Your task to perform on an android device: I want to create a playlist of my favorite Martin Garrix's songs on the Spotify app and name it Favorites of Martin Garrix.
Image 0: 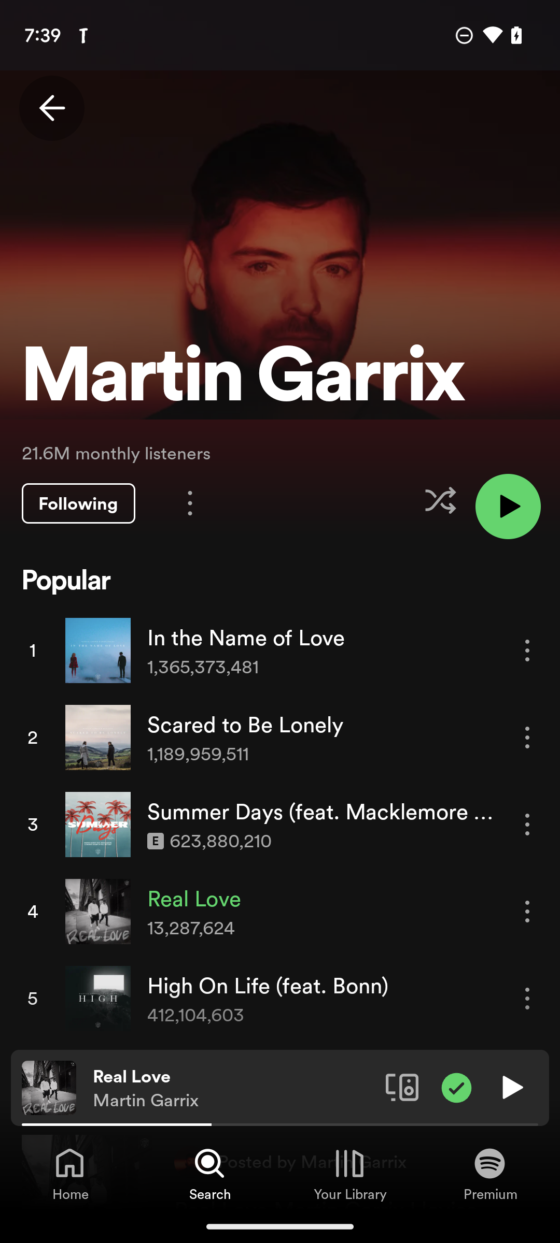
Click on the Your Library option.
Step 0: click (349, 1164)
Image 1: 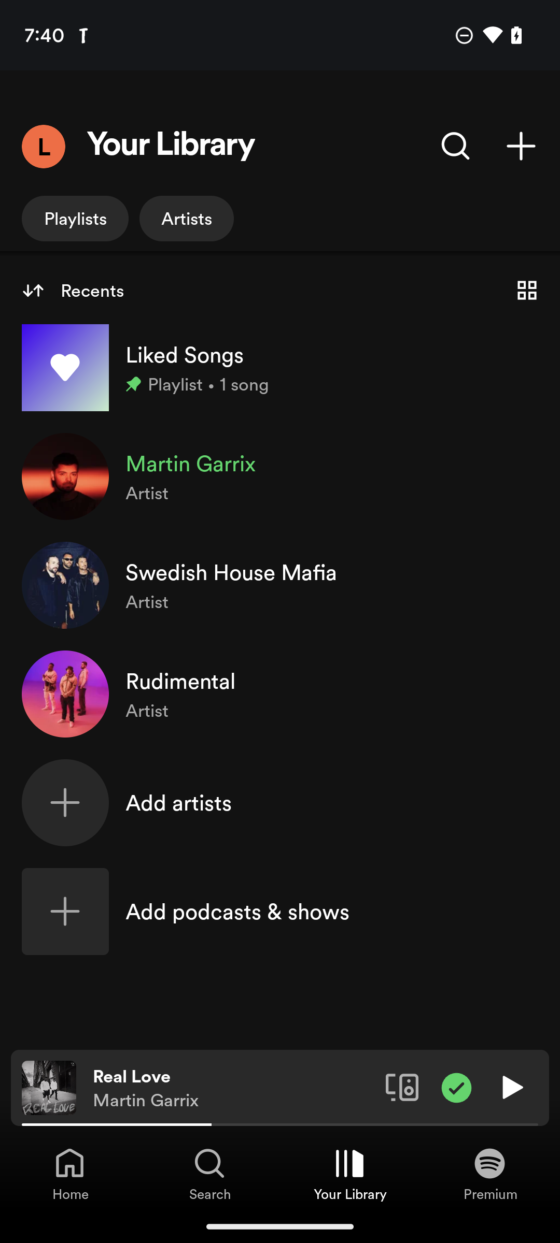
Click on the + sign on top of the screen.
Step 1: click (521, 146)
Image 2: 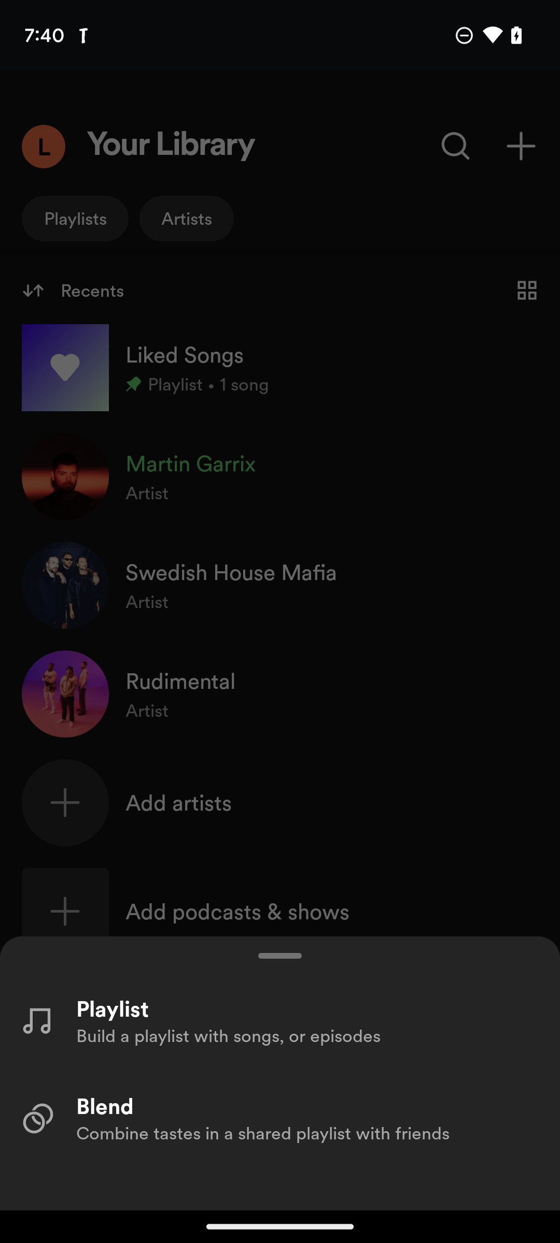
Click on Playlist option.
Step 2: click (280, 1021)
Image 3: 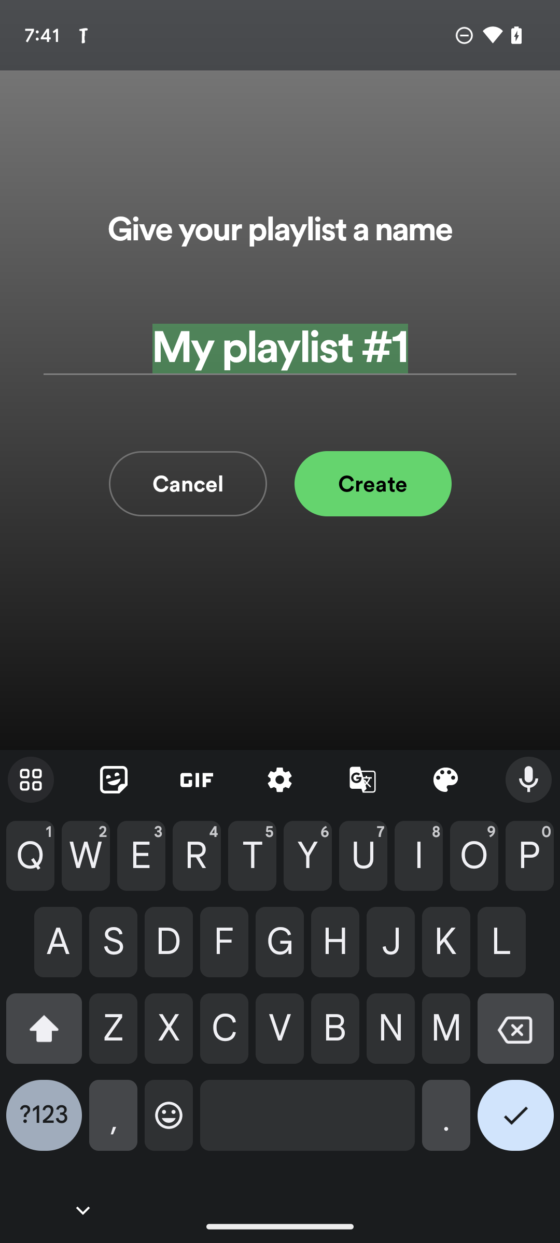
Enter Favorites of Martin Garrix
Step 3: type "Favorites of Martin Garrix"
Image 4: 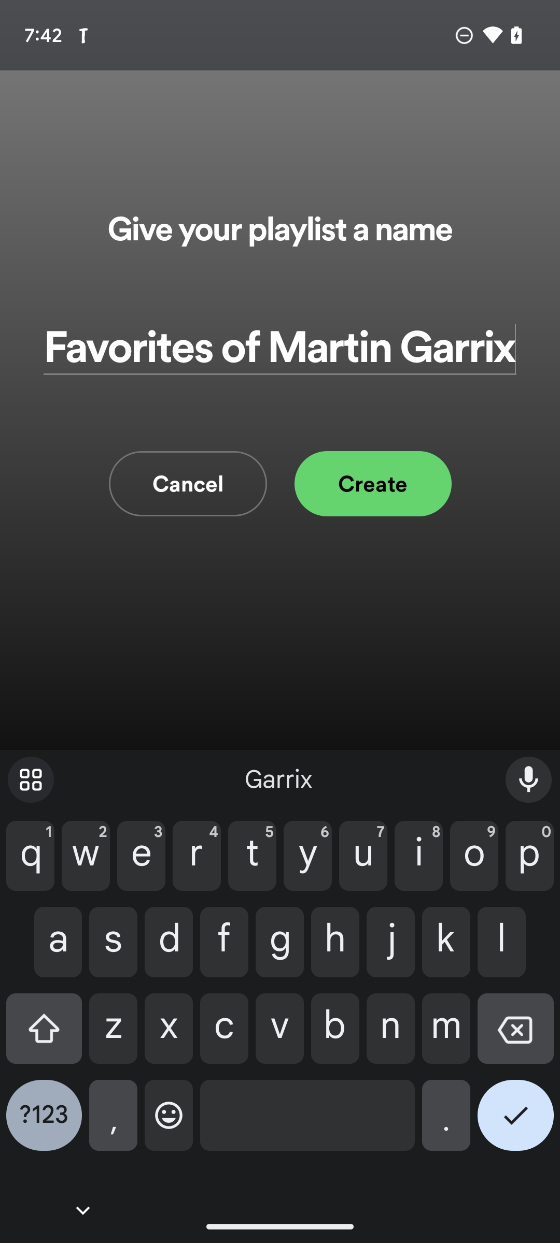
Click on the Create button.
Step 4: click (332, 493)
Image 5: 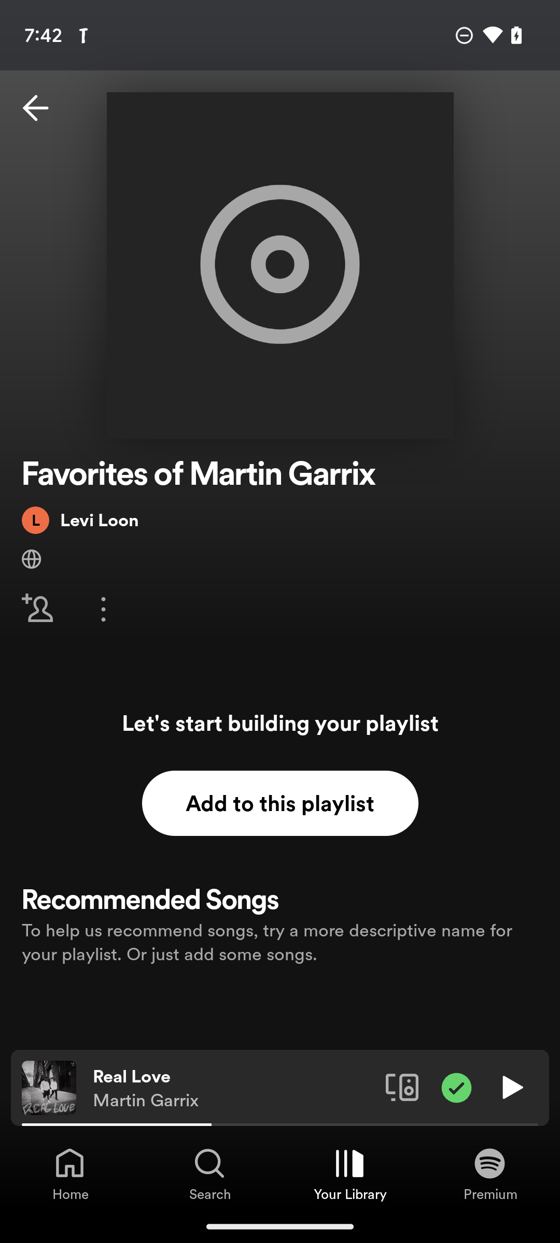
Click on the search button.
Step 5: click (209, 1164)
Image 6: 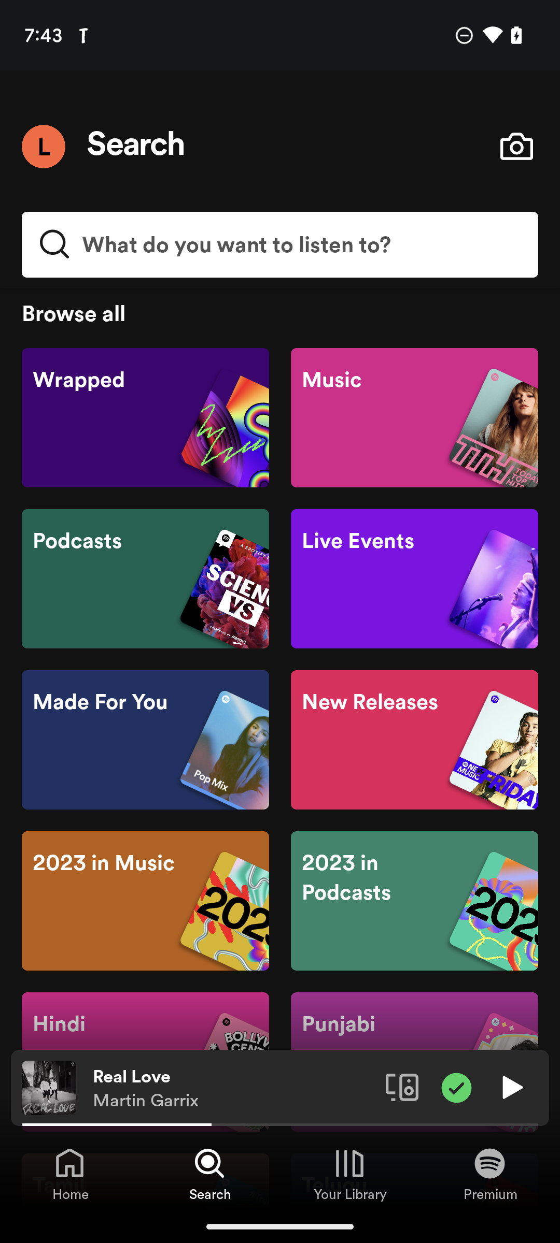
Click on the search bar on top of the screen.
Step 6: click (279, 244)
Image 7: 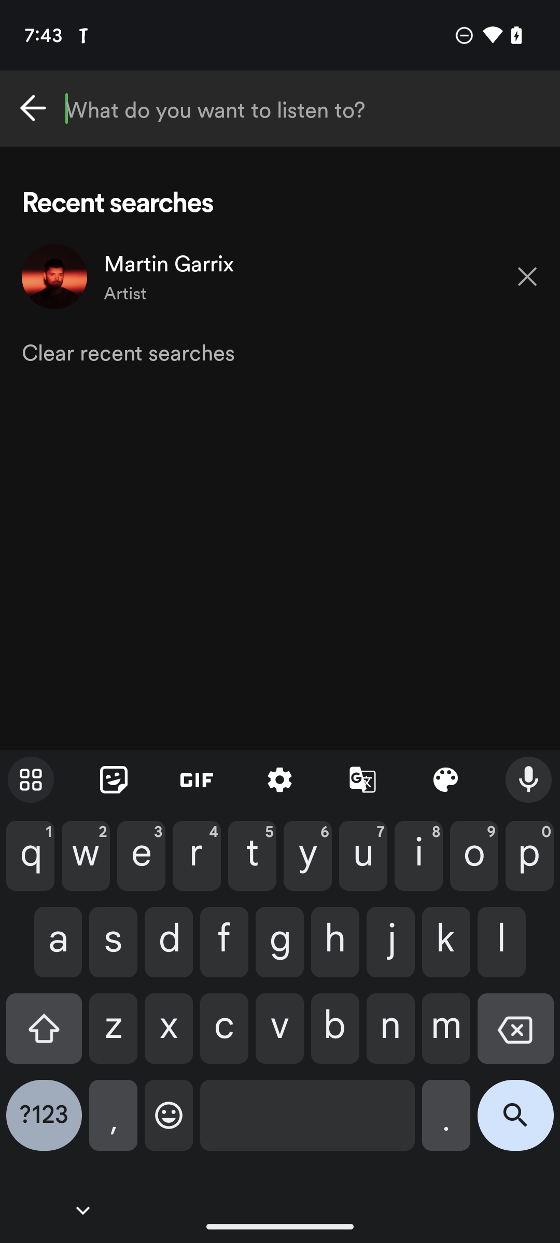
Click on Martin Garrix.
Step 7: click (299, 263)
Image 8: 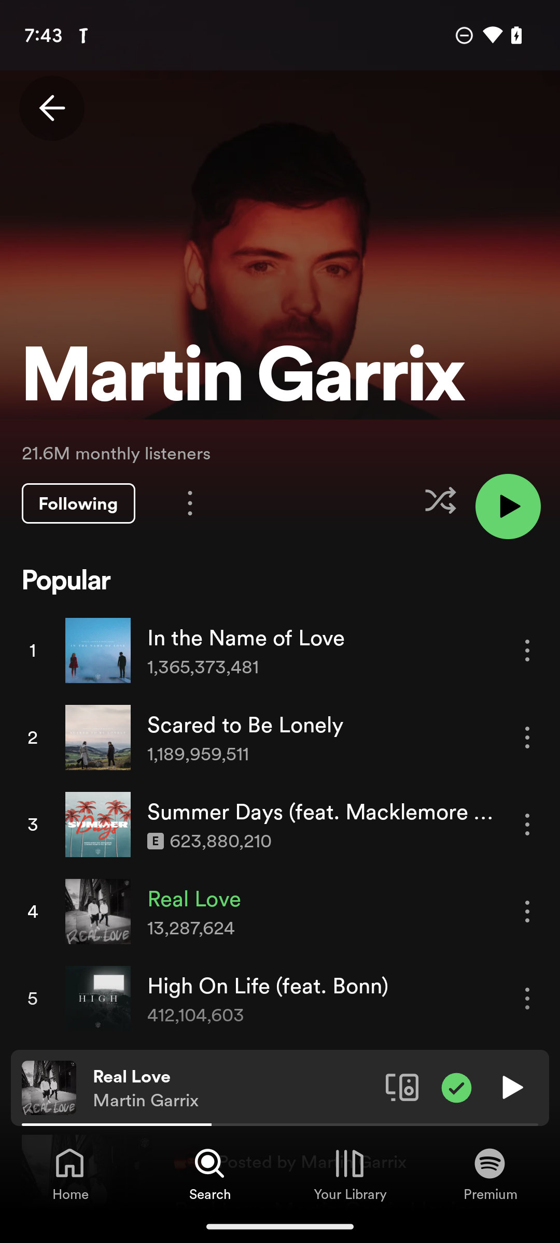
Click on three dot button in front of 1 song.
Step 8: click (527, 650)
Image 9: 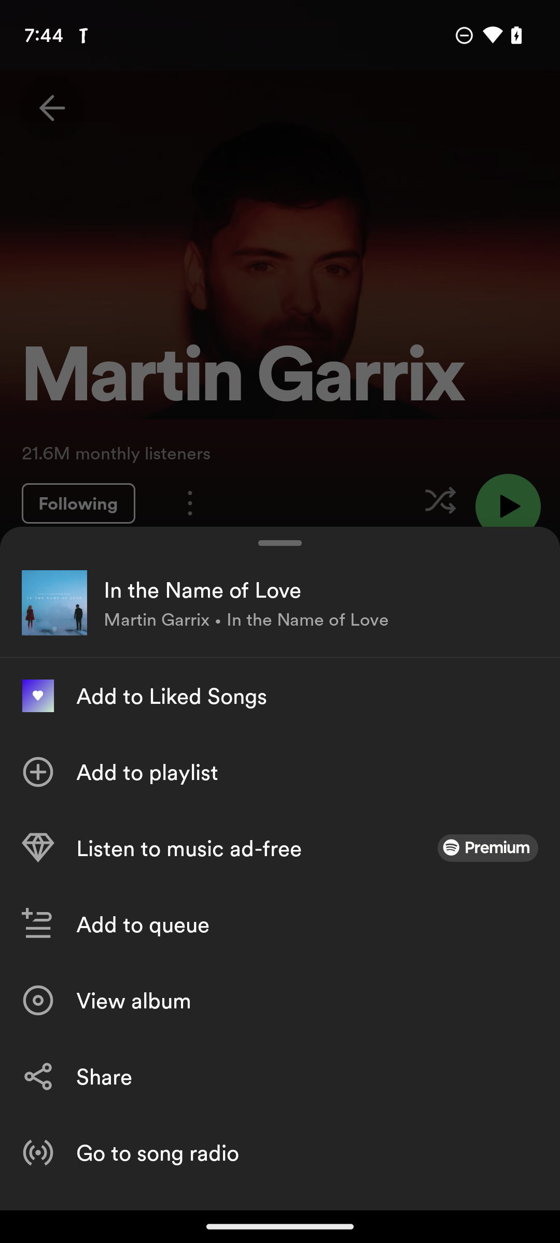
Click on Add to playlist.
Step 9: click (307, 772)
Image 10: 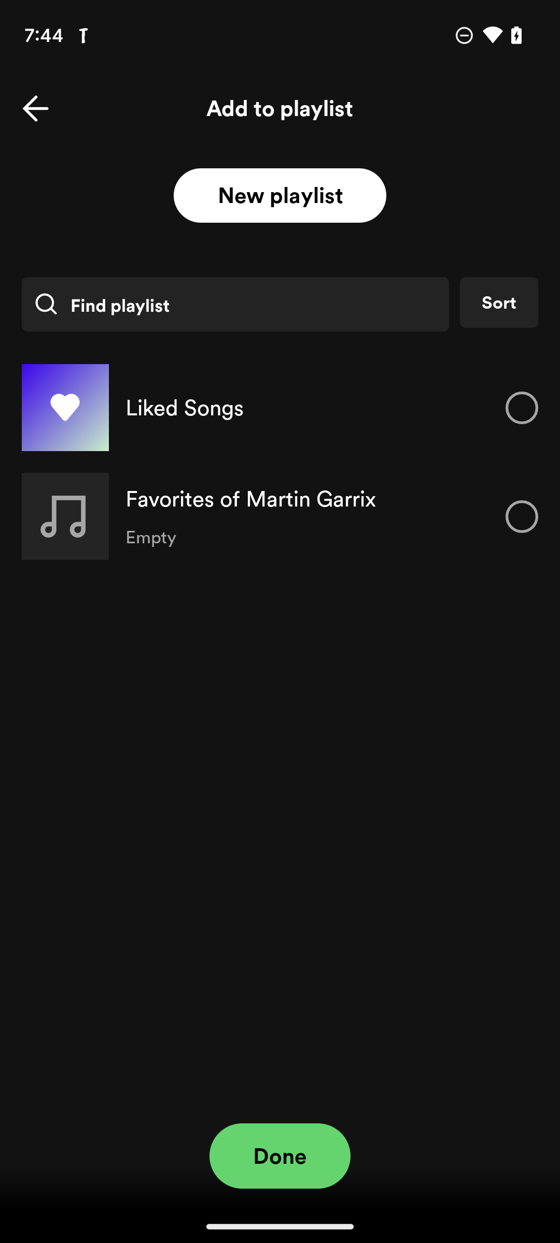
Click on second playlist.
Step 10: click (280, 516)
Image 11: 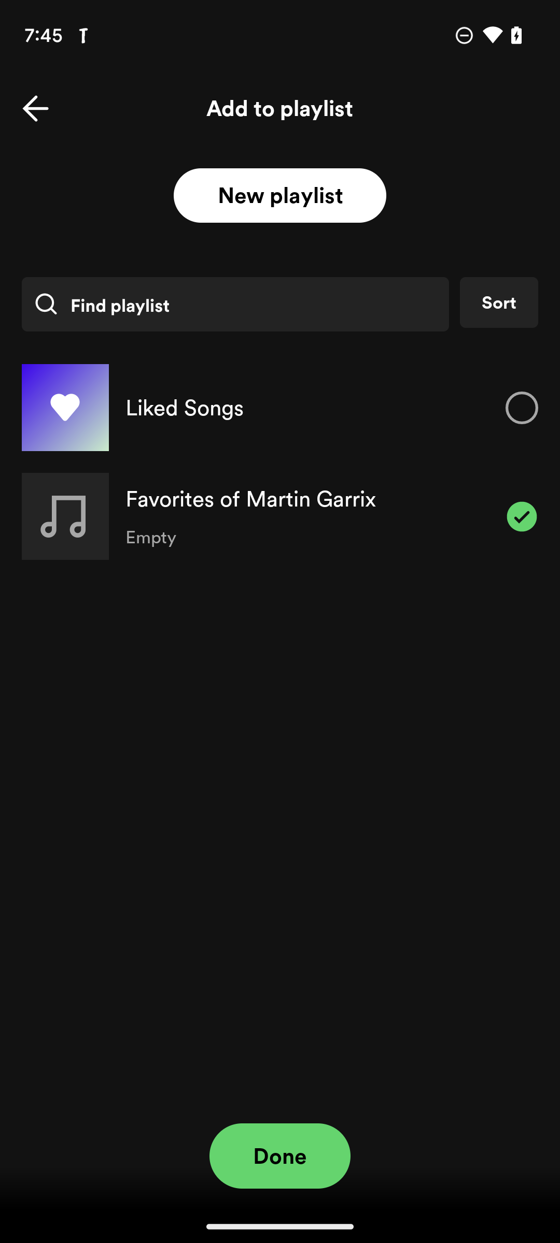
Click on Done button.
Step 11: click (279, 1156)
Image 12: 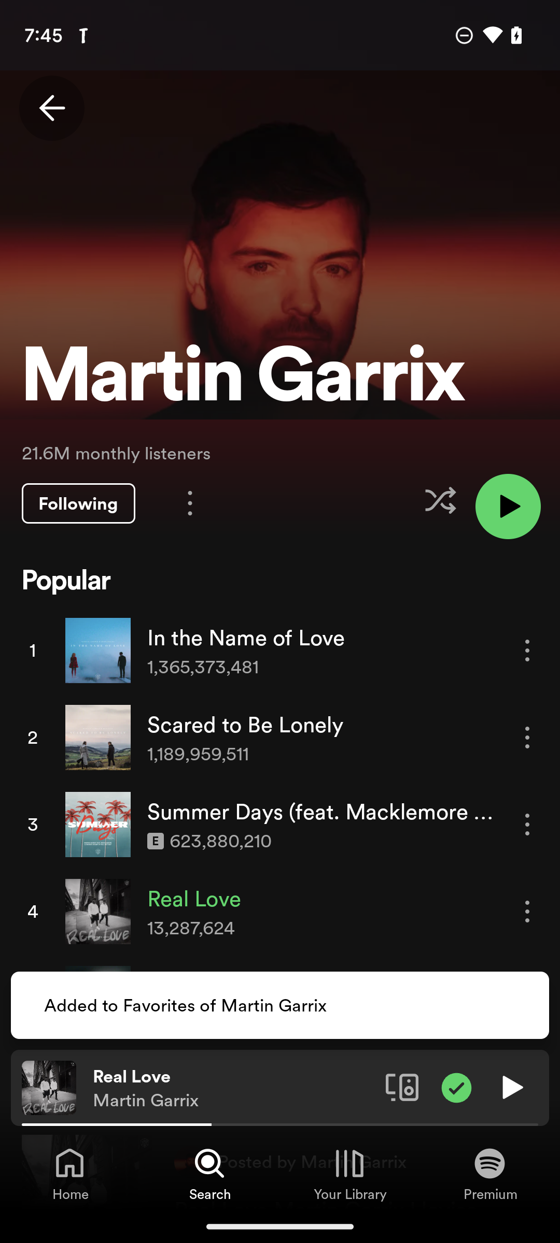
Click on three dot button in front of the 4th song.
Step 12: click (527, 912)
Image 13: 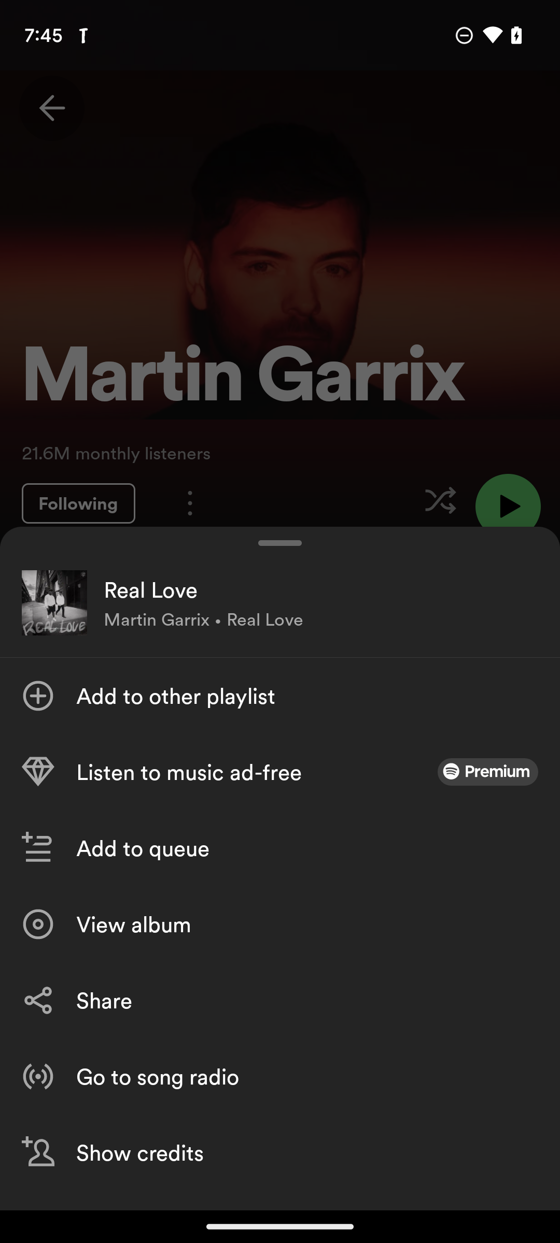
Click on Add to other playlist.
Step 13: click (307, 696)
Image 14: 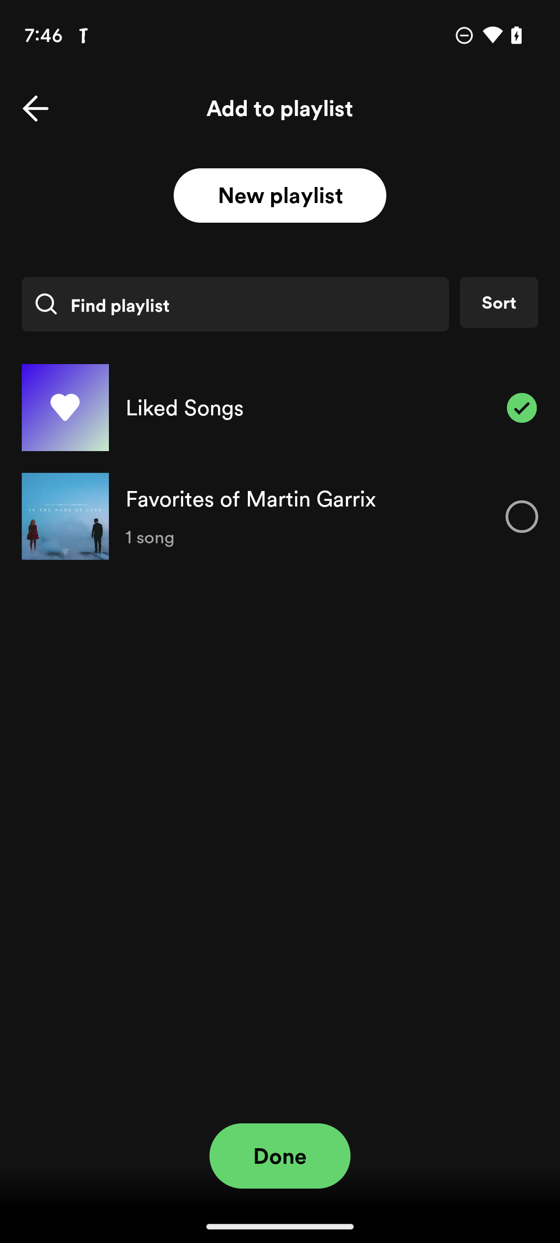
Click on 2nd playlist.
Step 14: click (280, 516)
Image 15: 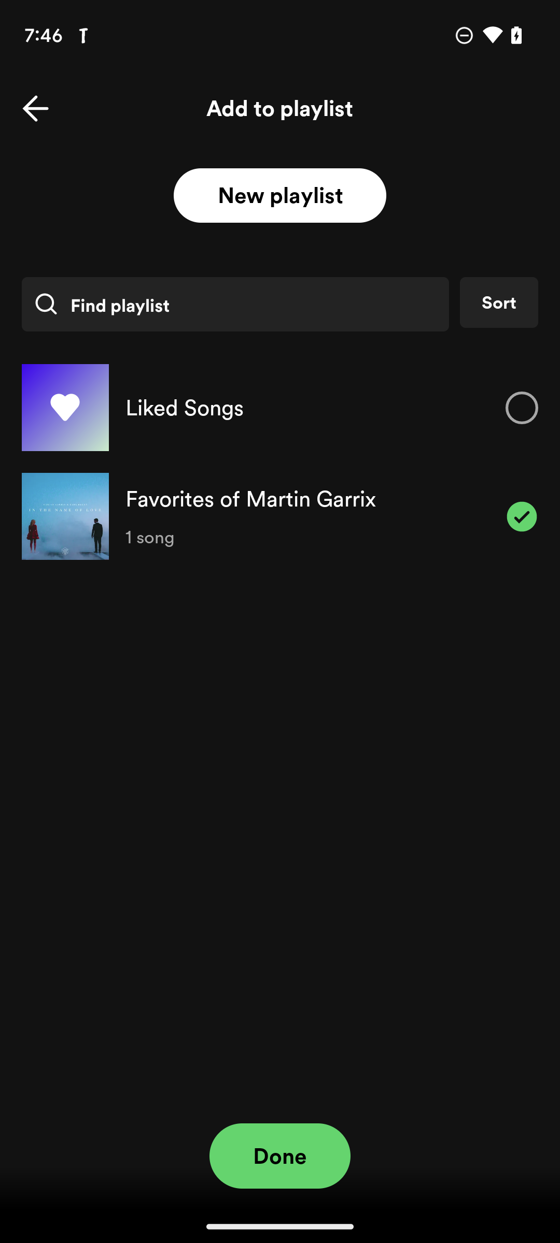
Click on the Done button.
Step 15: click (279, 1156)